Your task to perform on an android device: I want to turn off the notification on the Sidechef app.
Image 0: 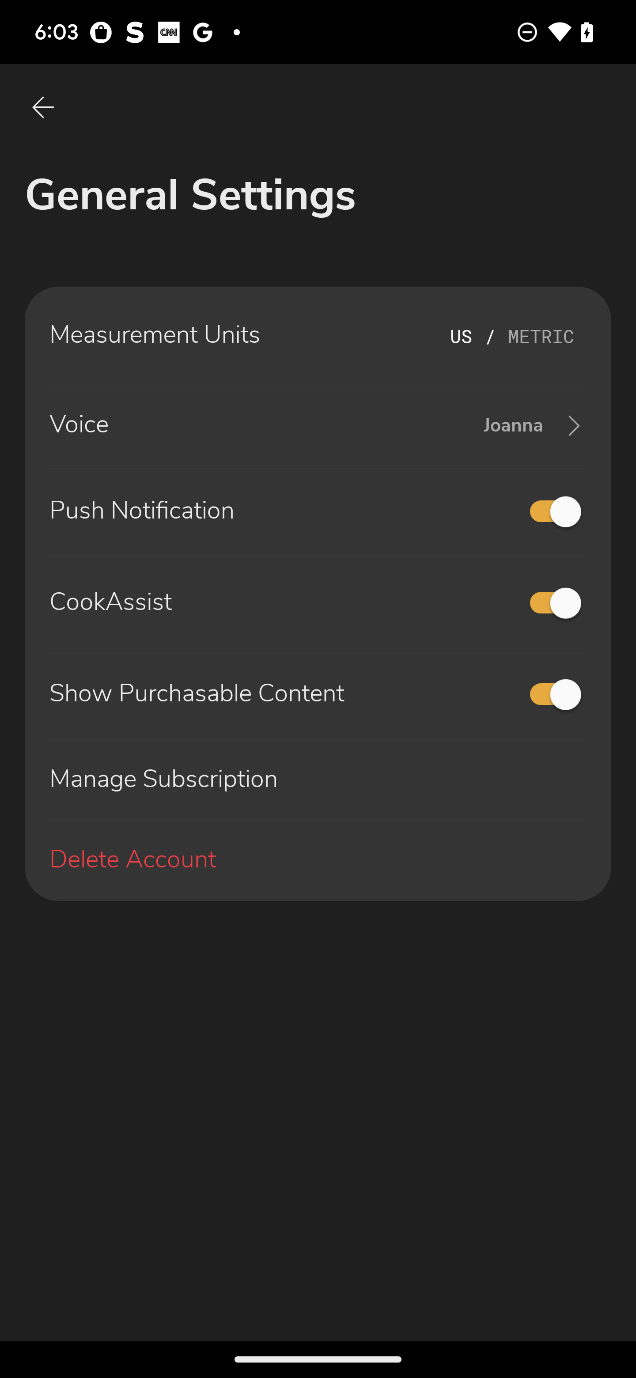
Click on the Push notification button to turn off 
Step 0: click (549, 511)